Your task to perform on an android device: Move the Rome Pictute File into the Beautiful Pictures folder for me on the Drive app.
Image 0: 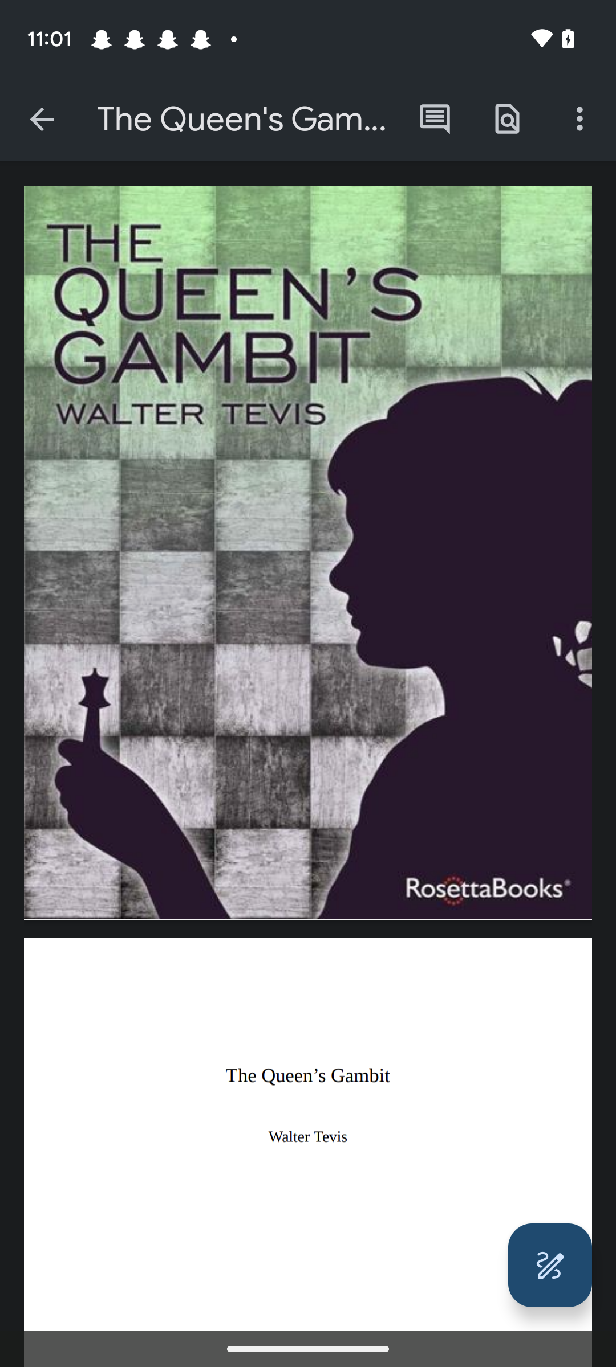
Go back to the Previous page.
Step 0: press back button
Image 1: 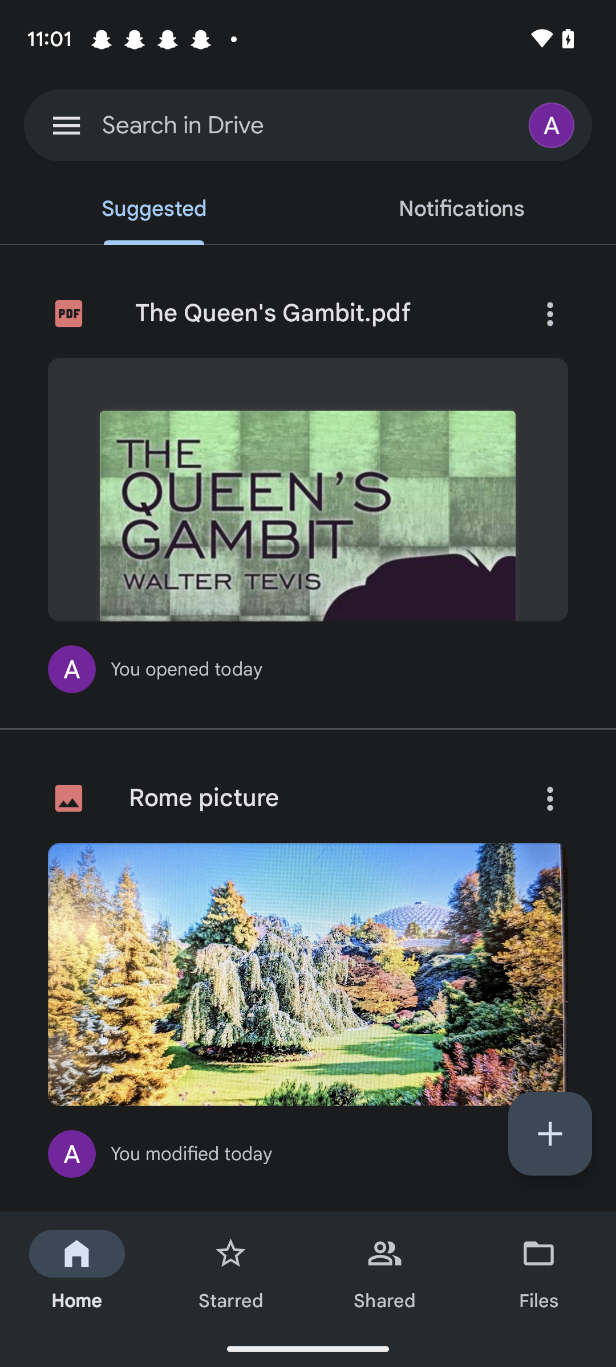
click on the Files icon at the bottom right corner of the screen.
Step 1: click (550, 1277)
Image 2: 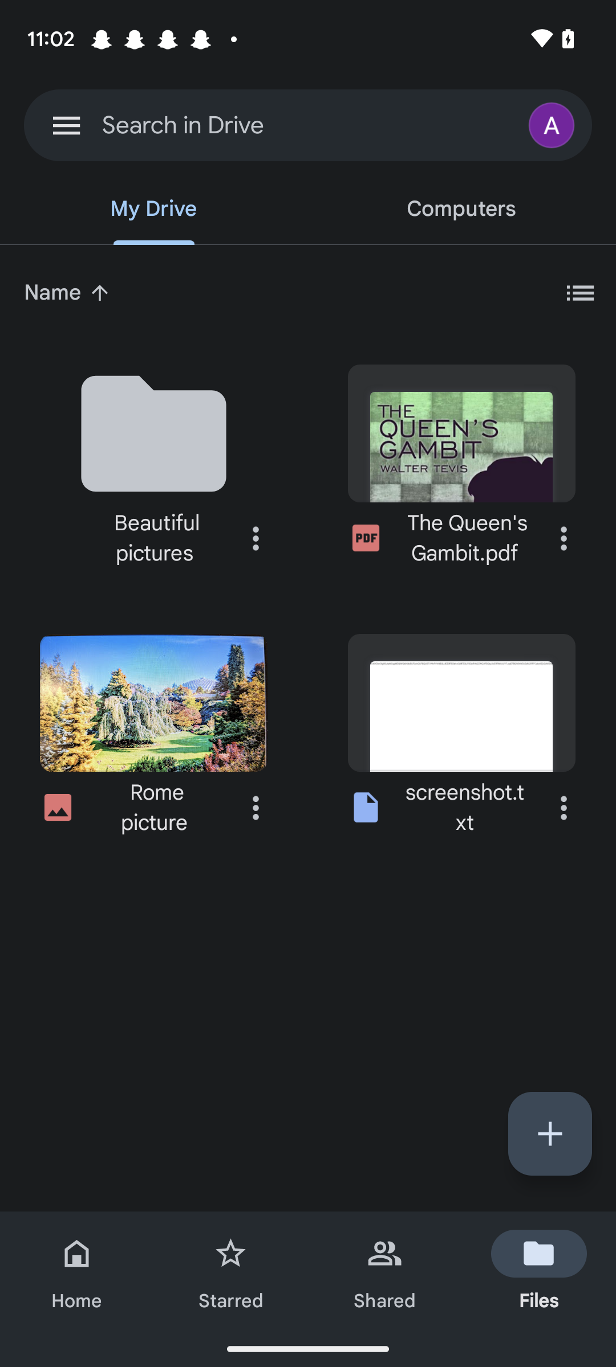
Long press on the Rome picture tab.
Step 2: long press (188, 713)
Image 3: 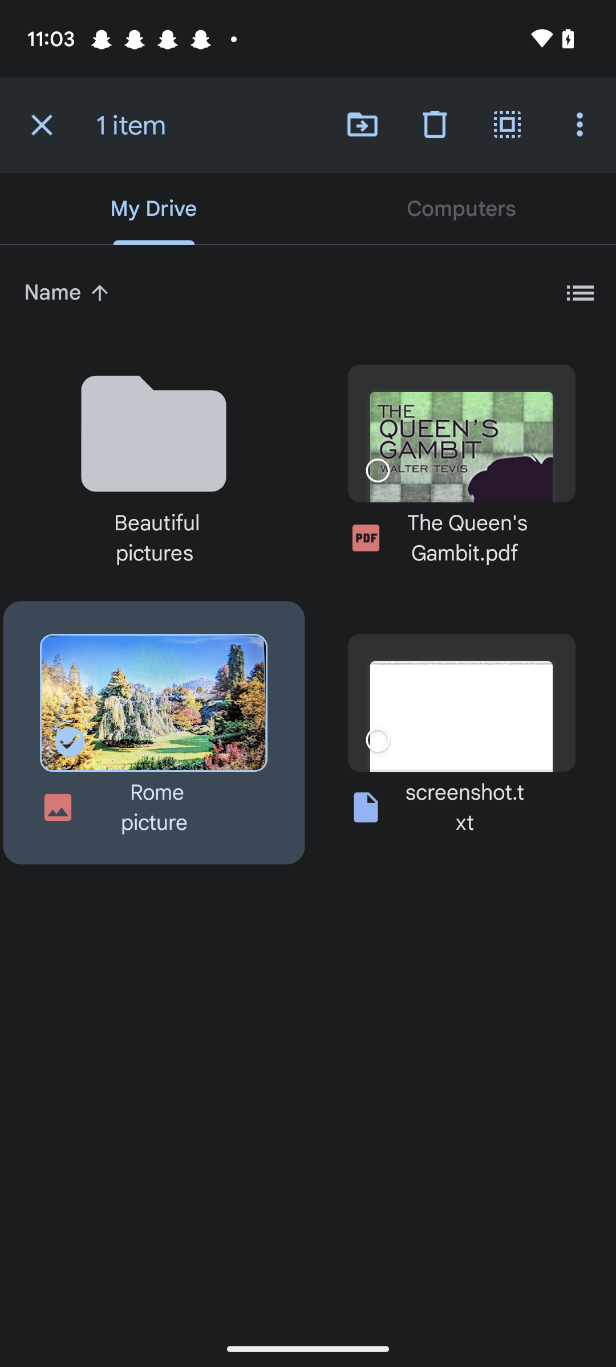
Click on the Move Icon on the right side at the top.
Step 3: click (362, 124)
Image 4: 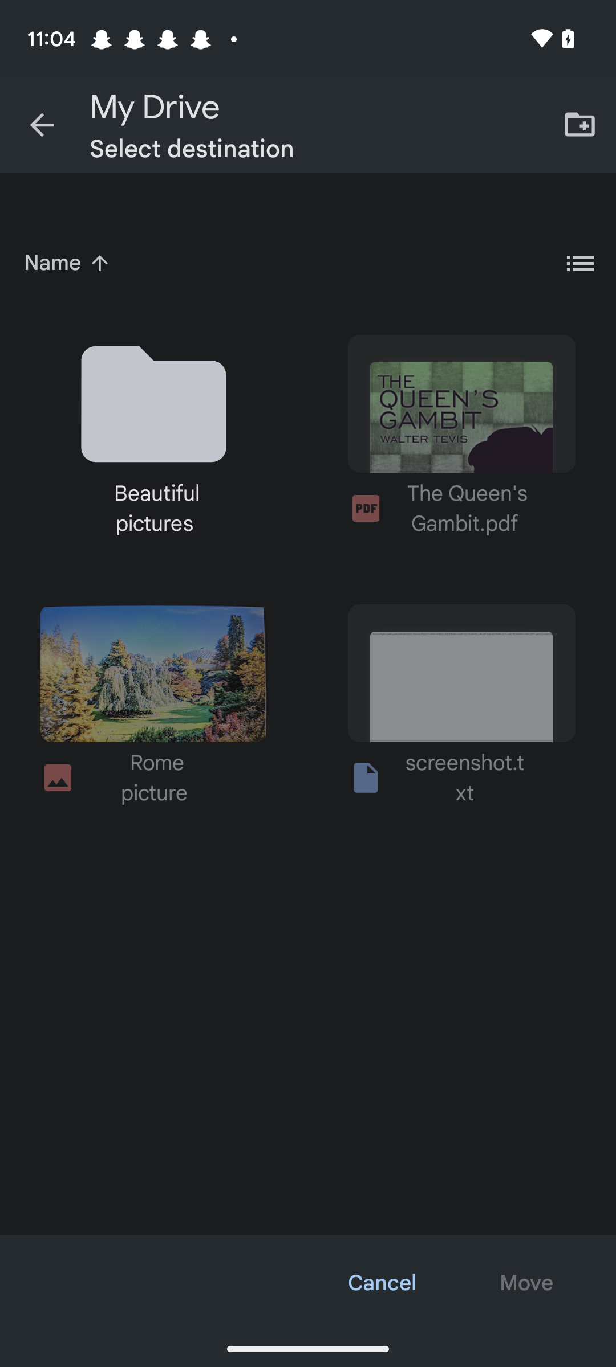
Select the Folder Beautiful Pictures.
Step 4: click (111, 418)
Image 5: 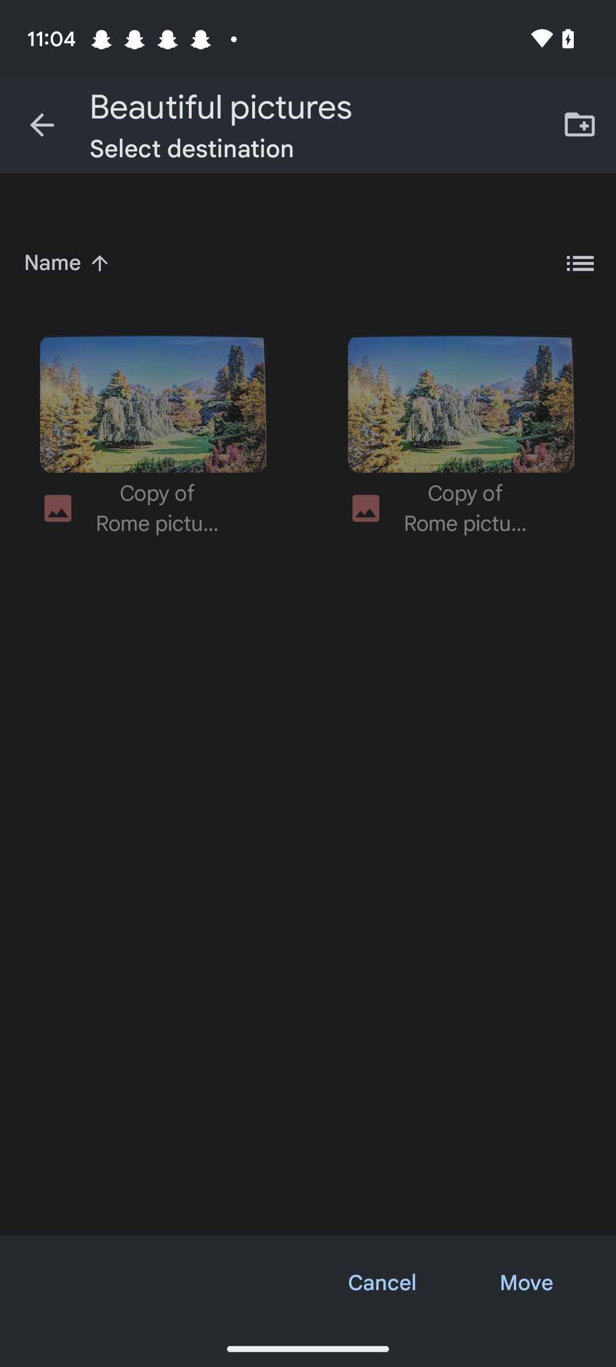
Click on the Move tab at the bottom right corner of the screen.
Step 5: click (526, 1283)